Your task to perform on an android device: View the details of tender coconut clean and peeled on the Mikbasket app.
Image 0: 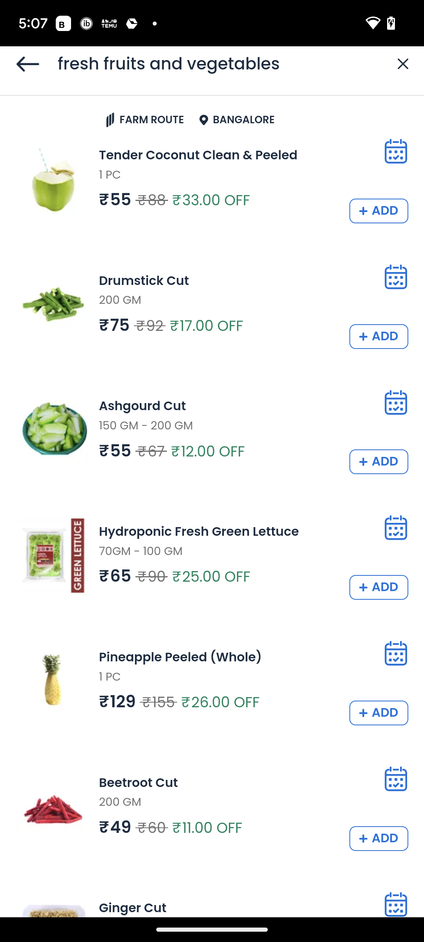
Click on the first image at the top of the screen.
Step 0: click (220, 178)
Image 1: 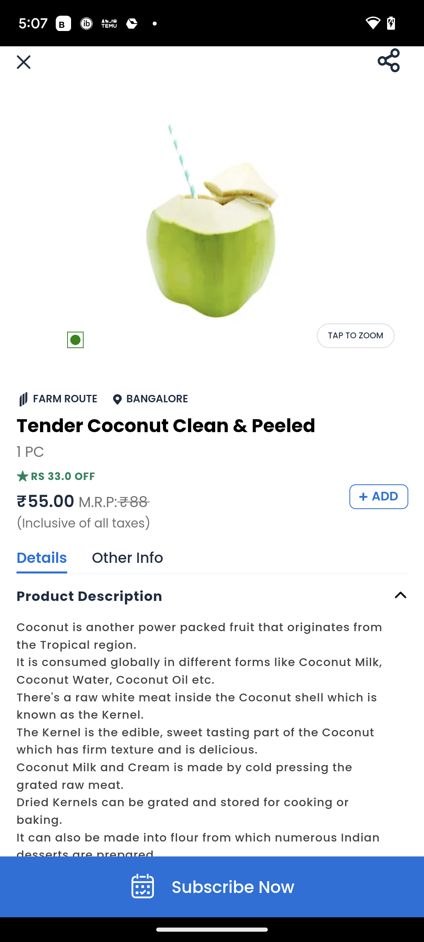
Scroll up
Step 1: scroll down